Your task to perform on an android device: I have a meeting with the client today at 7:00 pm, and the client is in London, so I would like to know the exact time in London
Image 0: 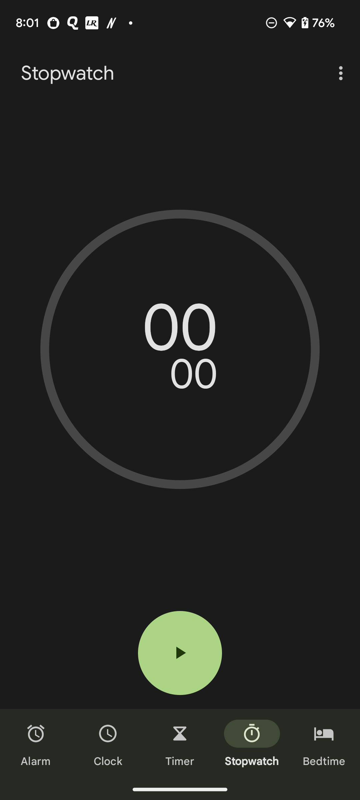
Click on the Clock icon at the bottom of the screen
Step 0: click (108, 744)
Image 1: 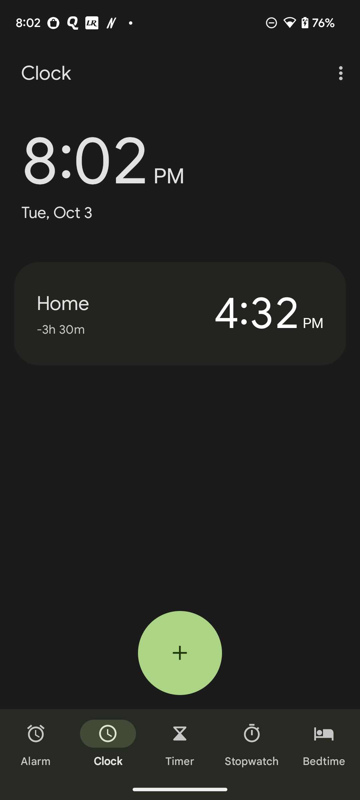
Click on the plus icon at the bottom of the screen
Step 1: click (180, 653)
Image 2: 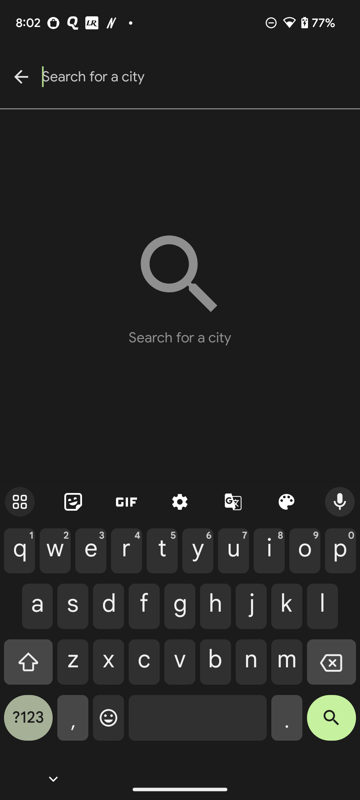
Type London in search bar
Step 2: type "London"
Image 3: 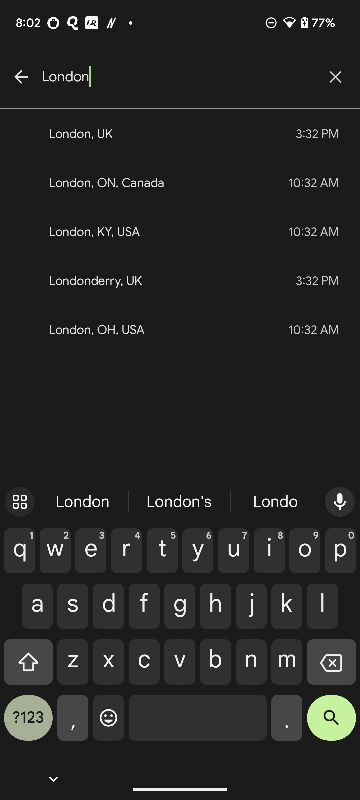
Click on the first result of London, UK 
Step 3: click (158, 134)